Your task to perform on an android device: Open the Fitify app, I would like to track my fitness improvement since I need to assess the results of the consistent workouts I've been performing.
Image 0: 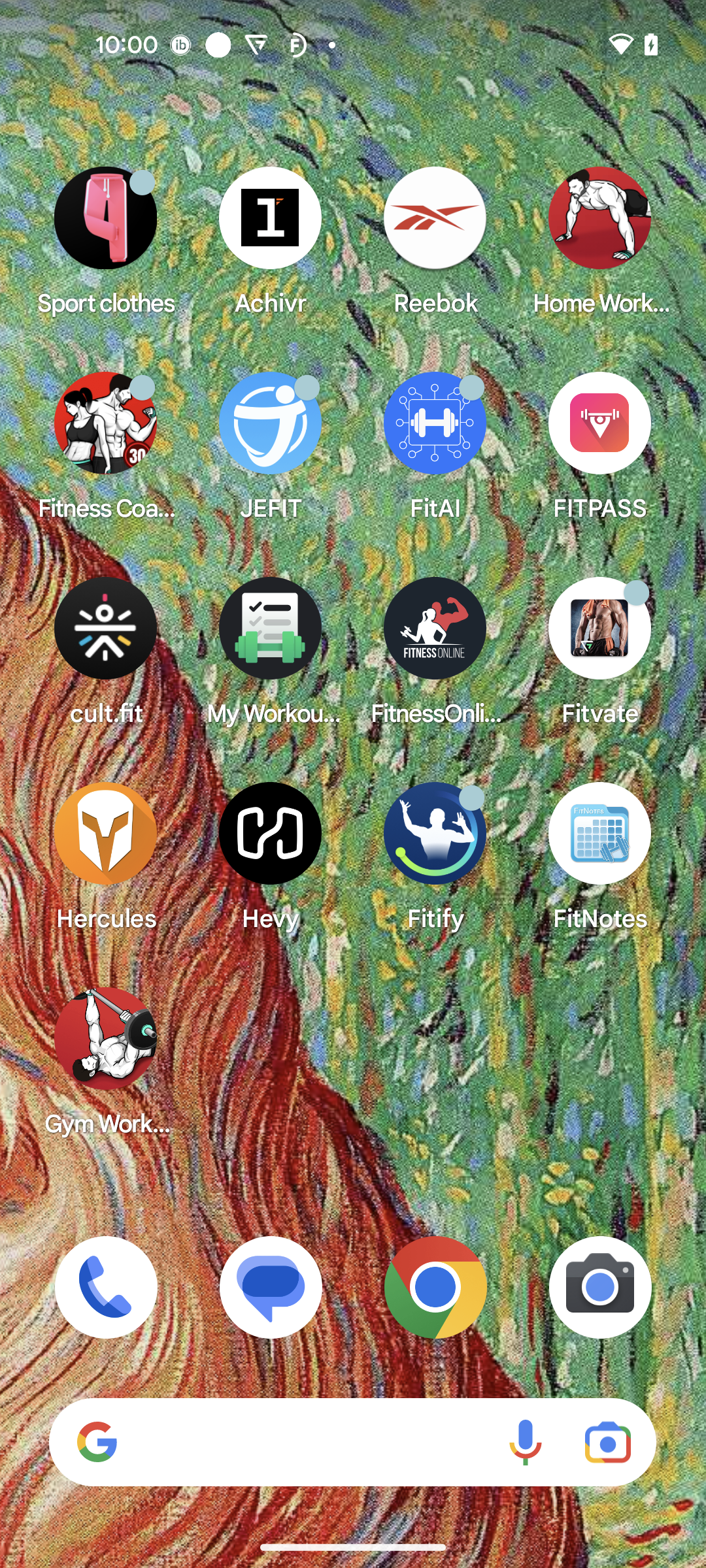
Open the Fitify app
Step 0: open app "Fitify"
Image 1: 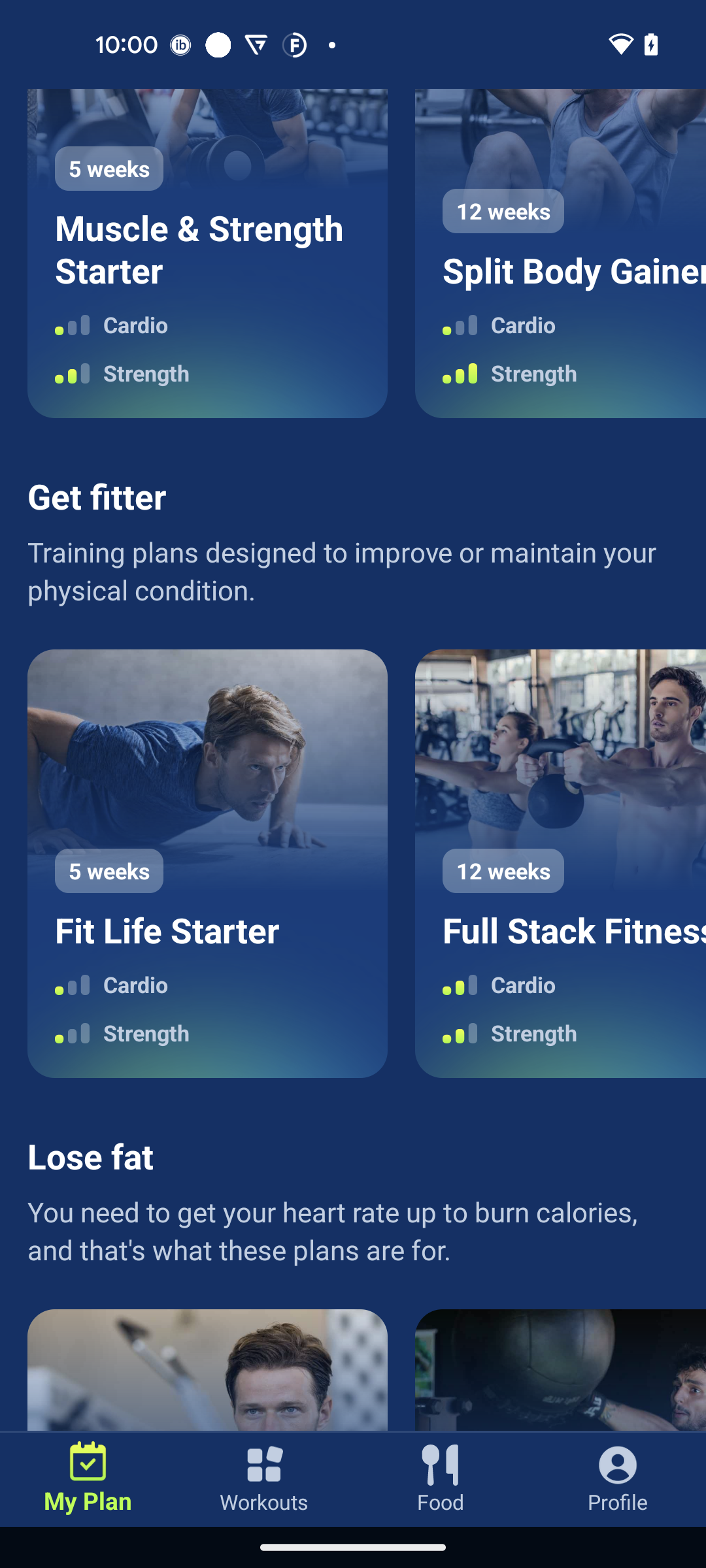
Go to the Profile tab
Step 1: click (618, 1478)
Image 2: 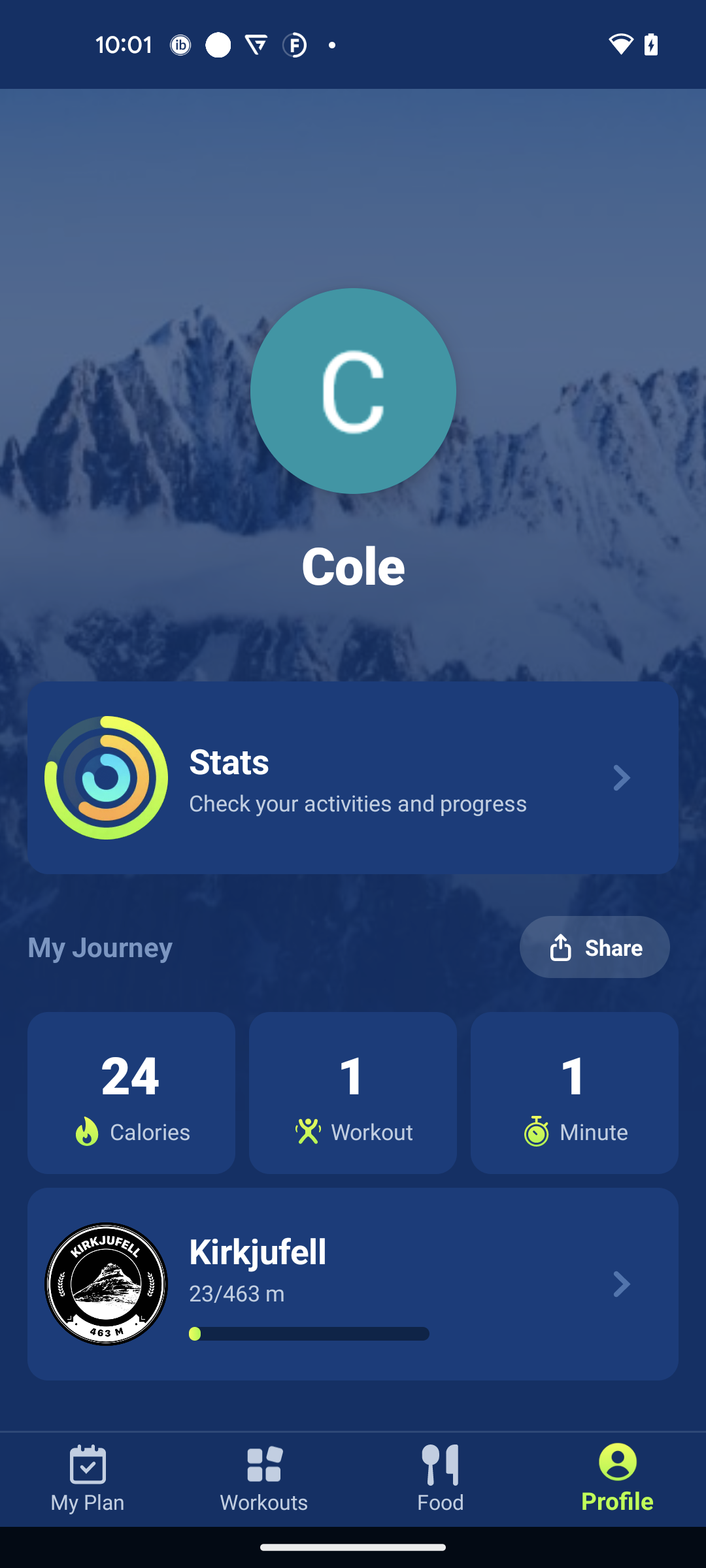
Swipe up
Step 2: scroll down